Your task to perform on an android device: I want to look at the body con party dress details before making a purchase.
Image 0: 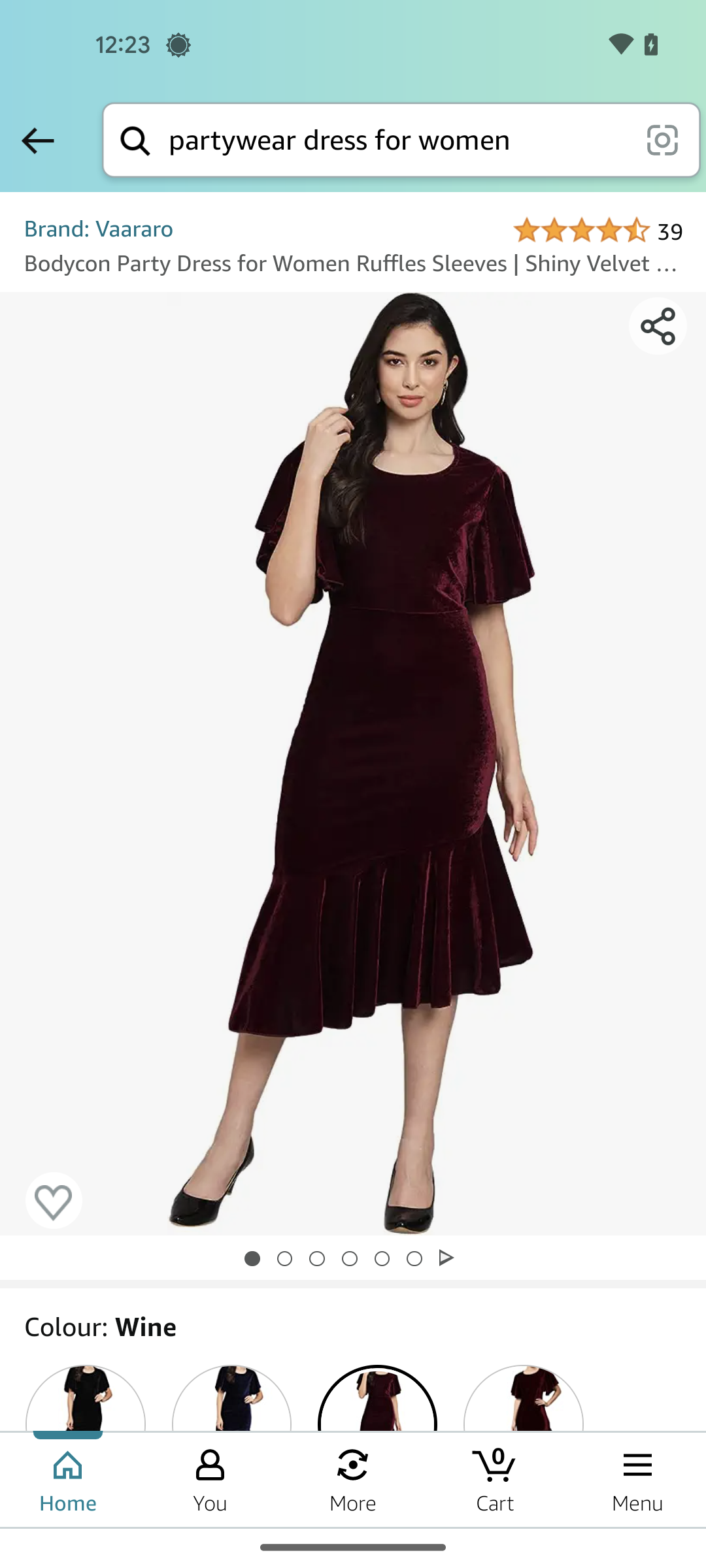
Swipe up to view product details
Step 0: scroll down
Image 1: 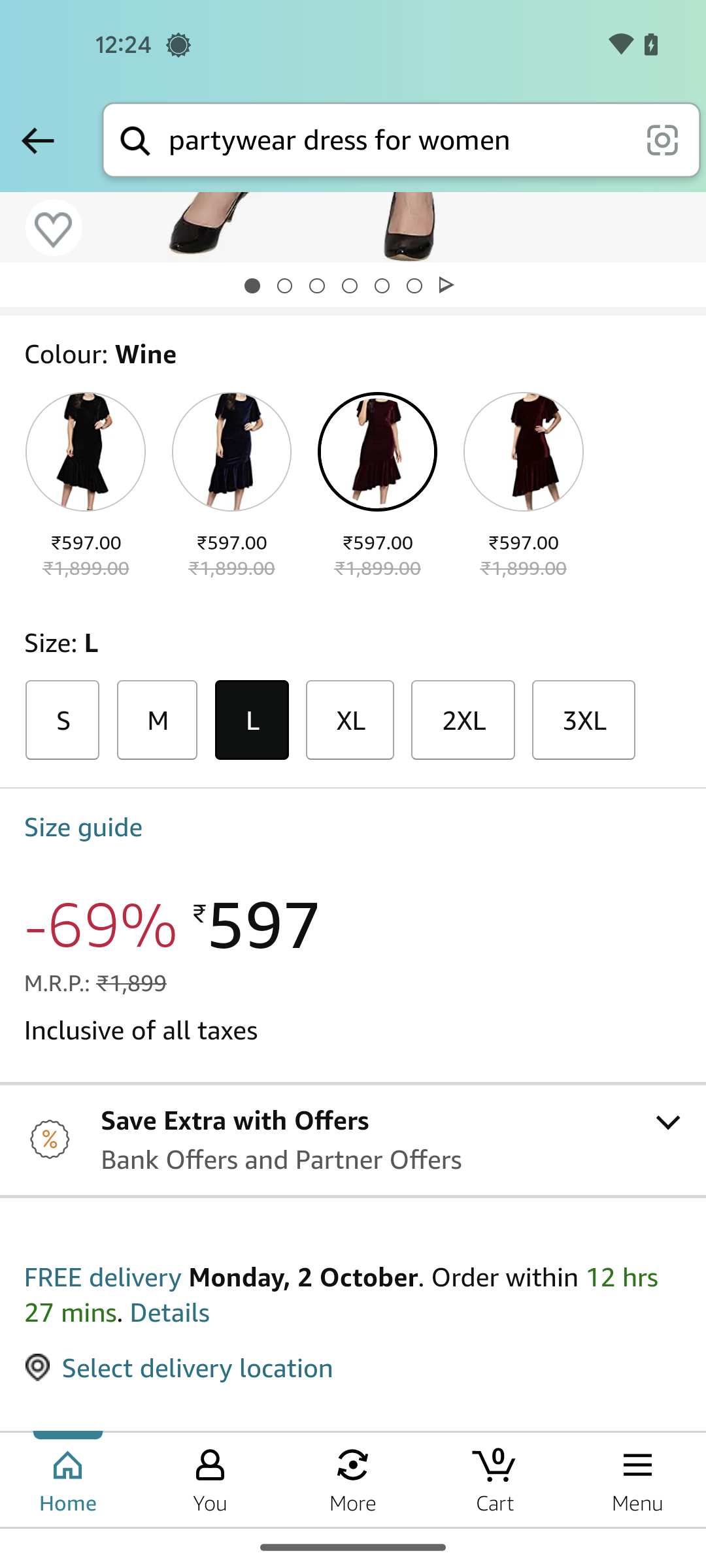
Swipe up to view product details
Step 1: scroll down
Image 2: 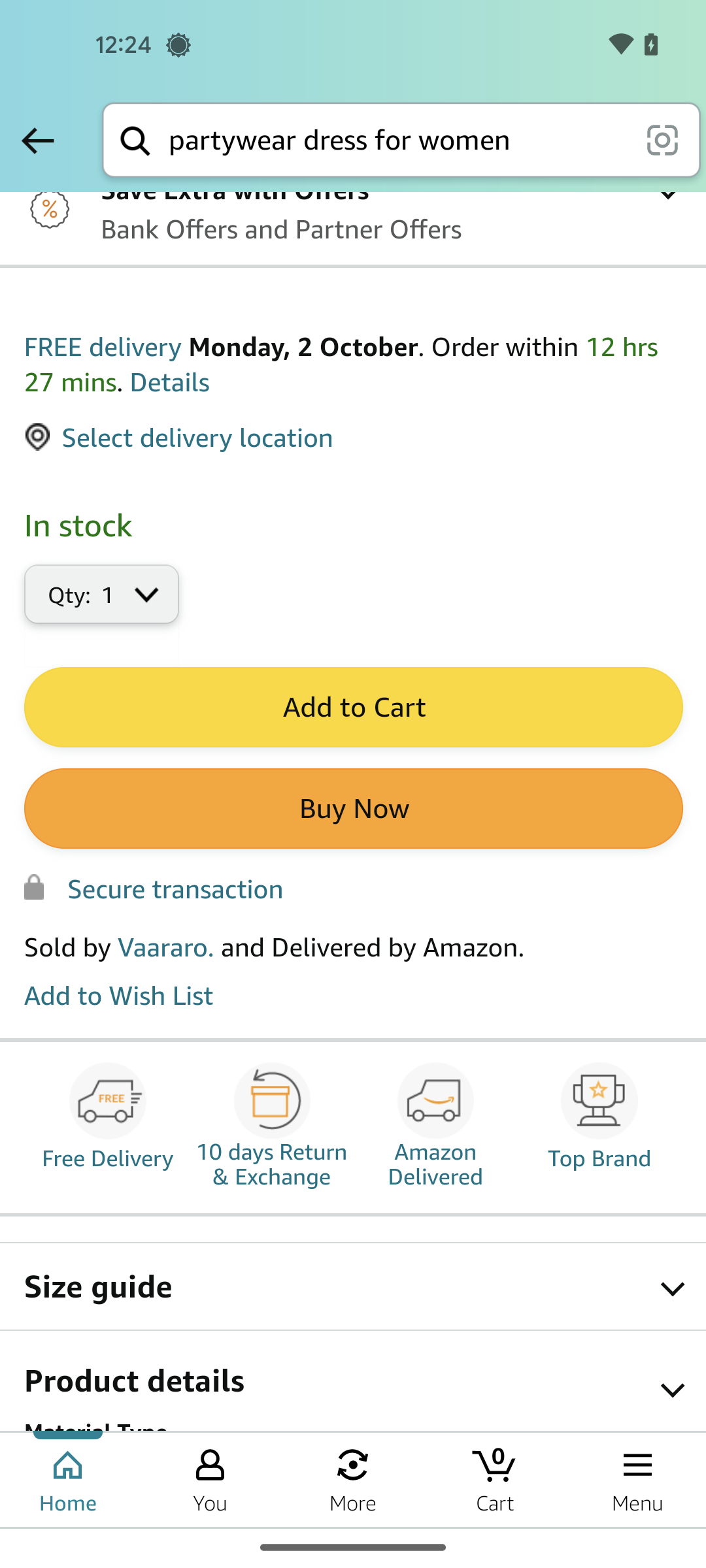
Swipe up to view product details
Step 2: scroll down
Image 3: 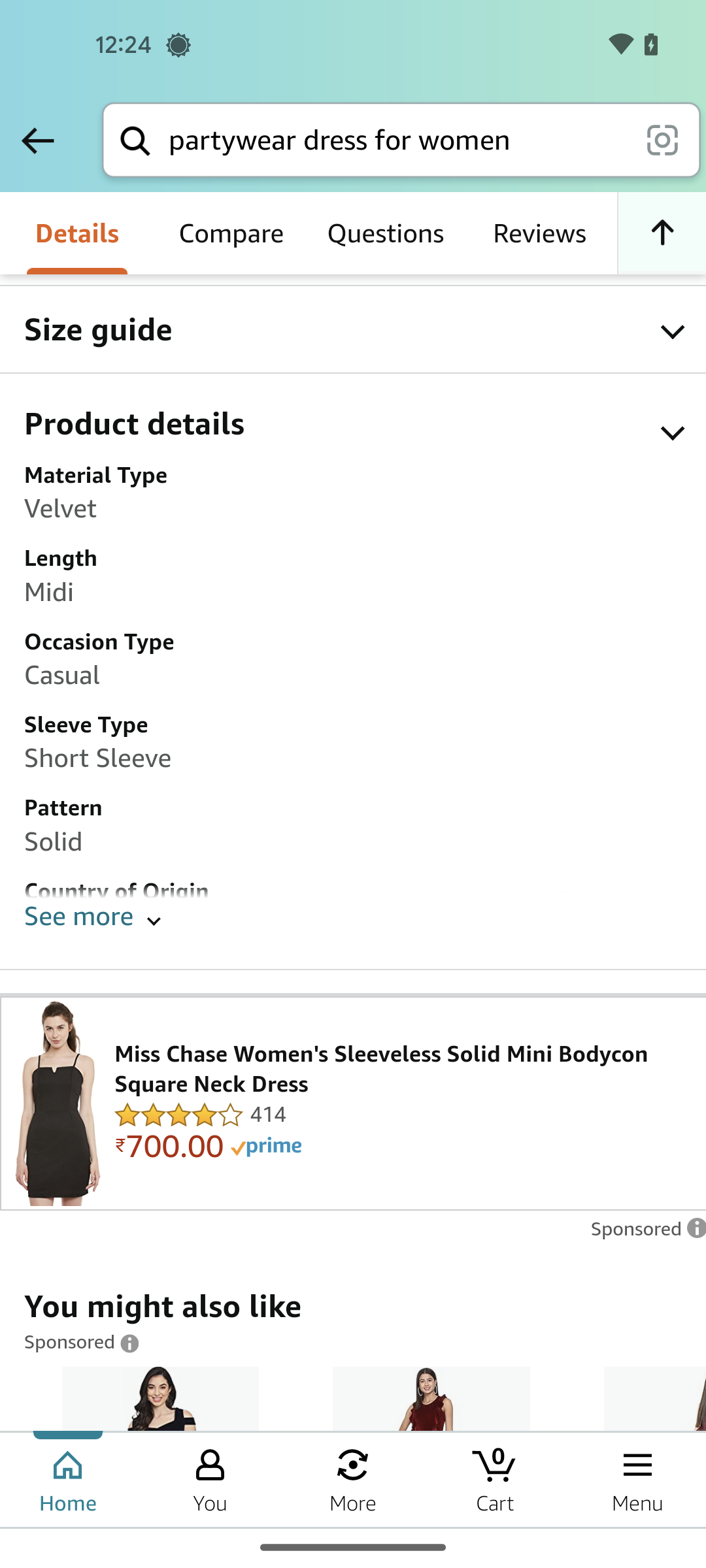
Tap on the see more option
Step 3: click (52, 925)
Image 4: 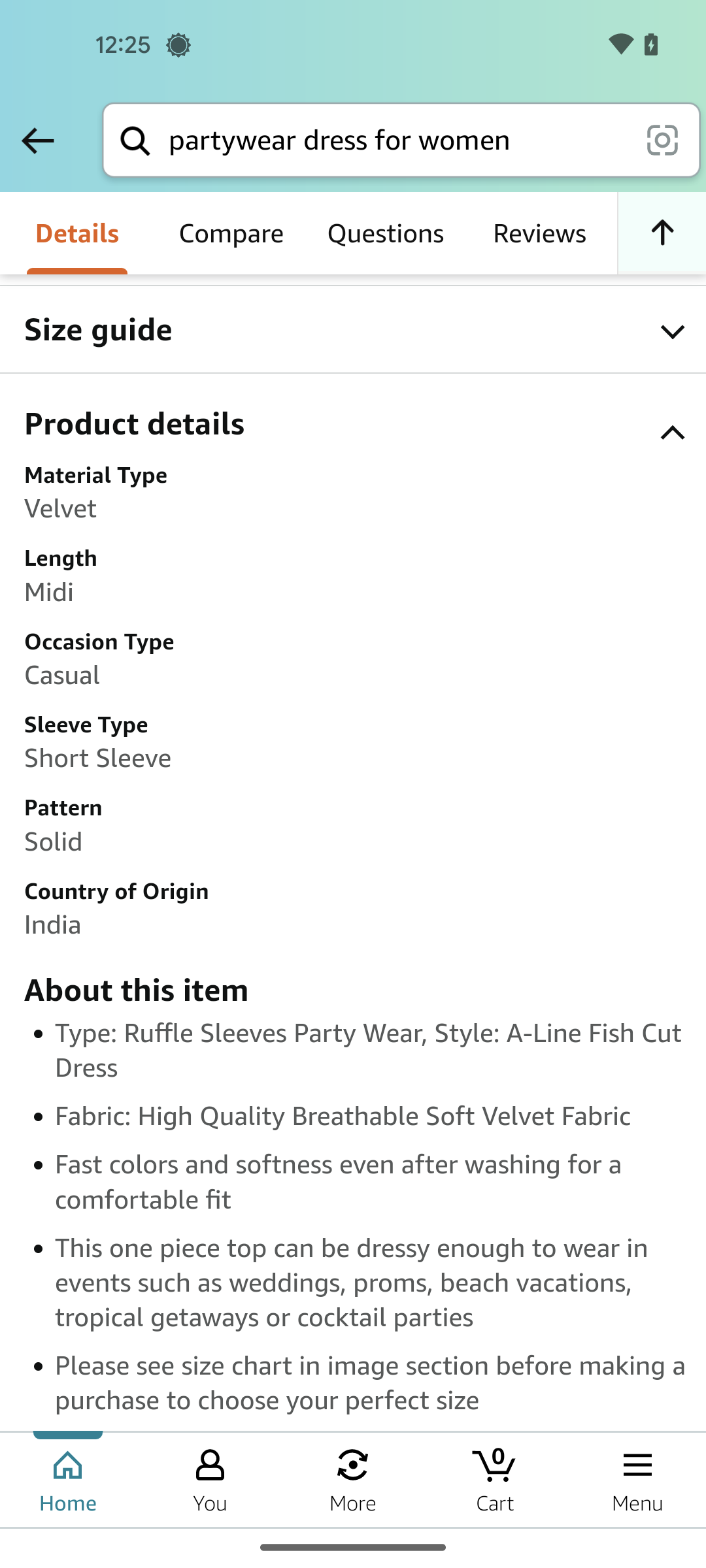
Swipe up to view more
Step 4: scroll down